Your task to perform on an android device: In the Fitness Online app, I should use the summary to track my progress if I want to keep myself motivated to work out.
Image 0: 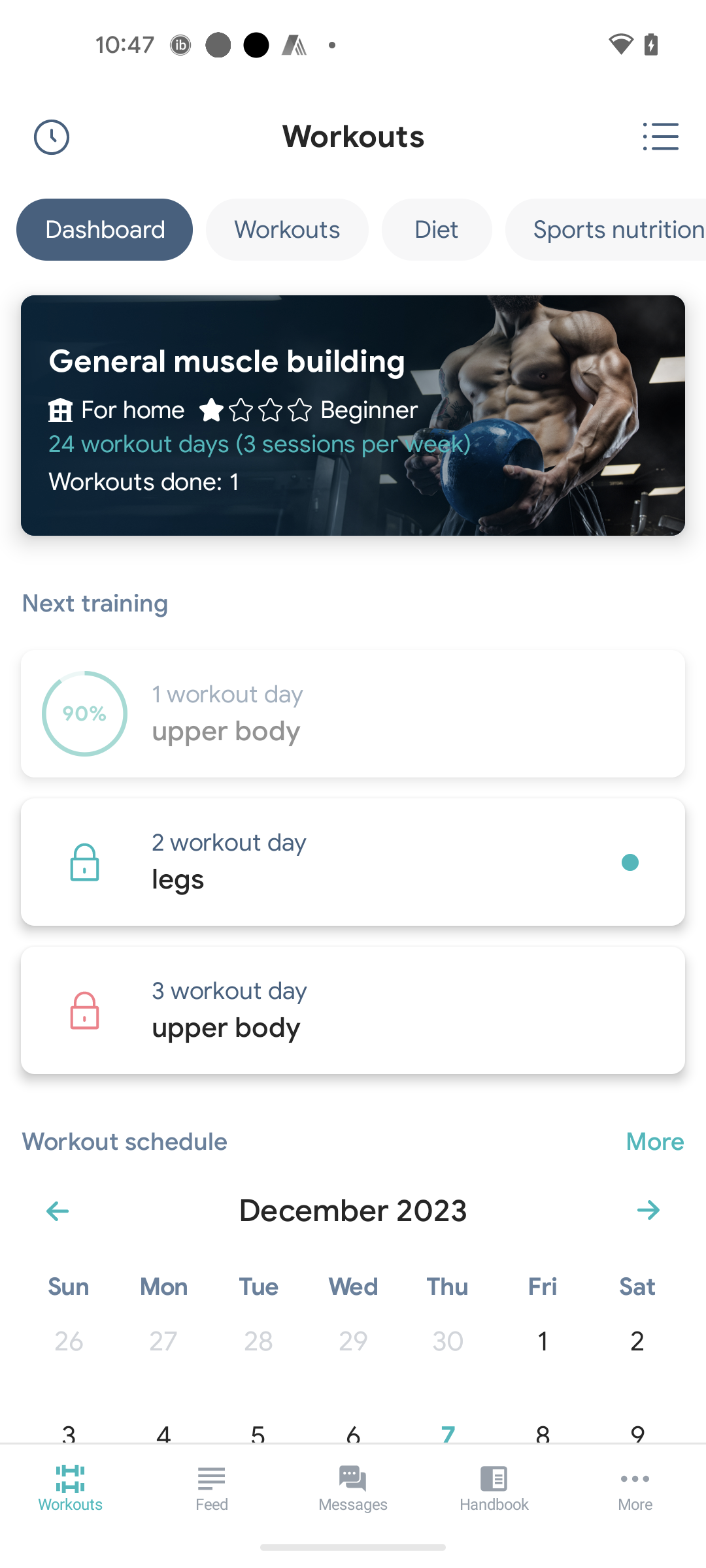
Swipe up
Step 0: scroll down
Image 1: 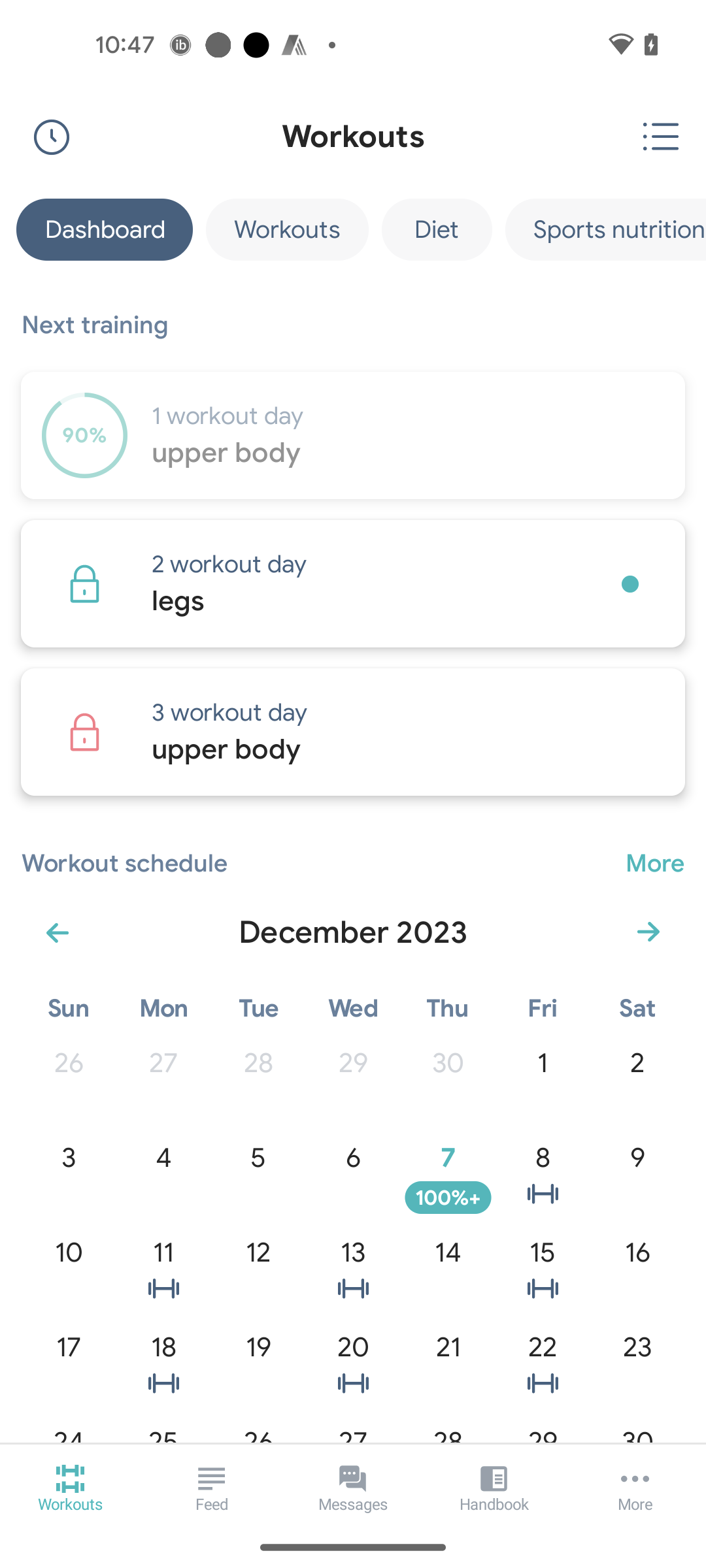
Click on the 7 Dec 2023
Step 1: click (449, 1166)
Image 2: 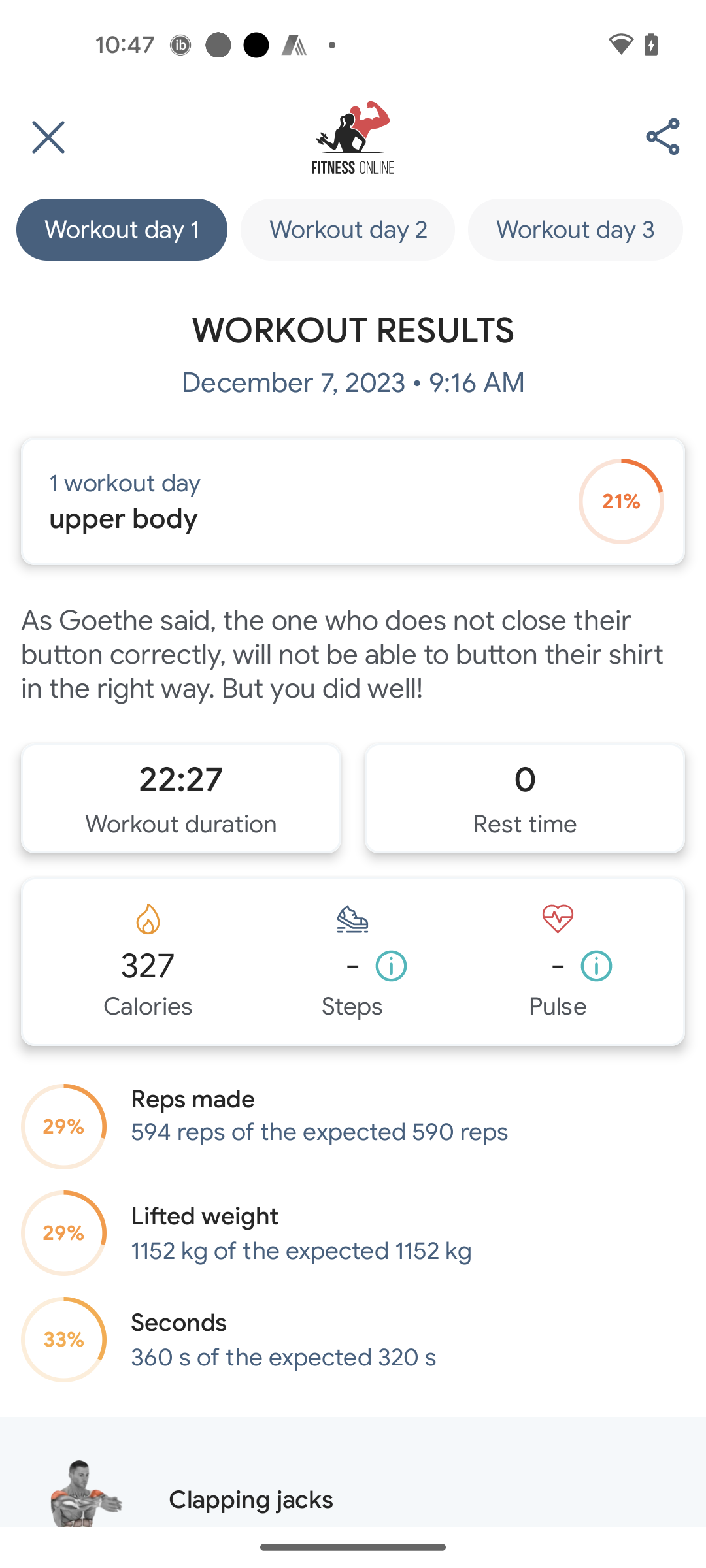
Click on the Workout day 2
Step 2: click (348, 229)
Image 3: 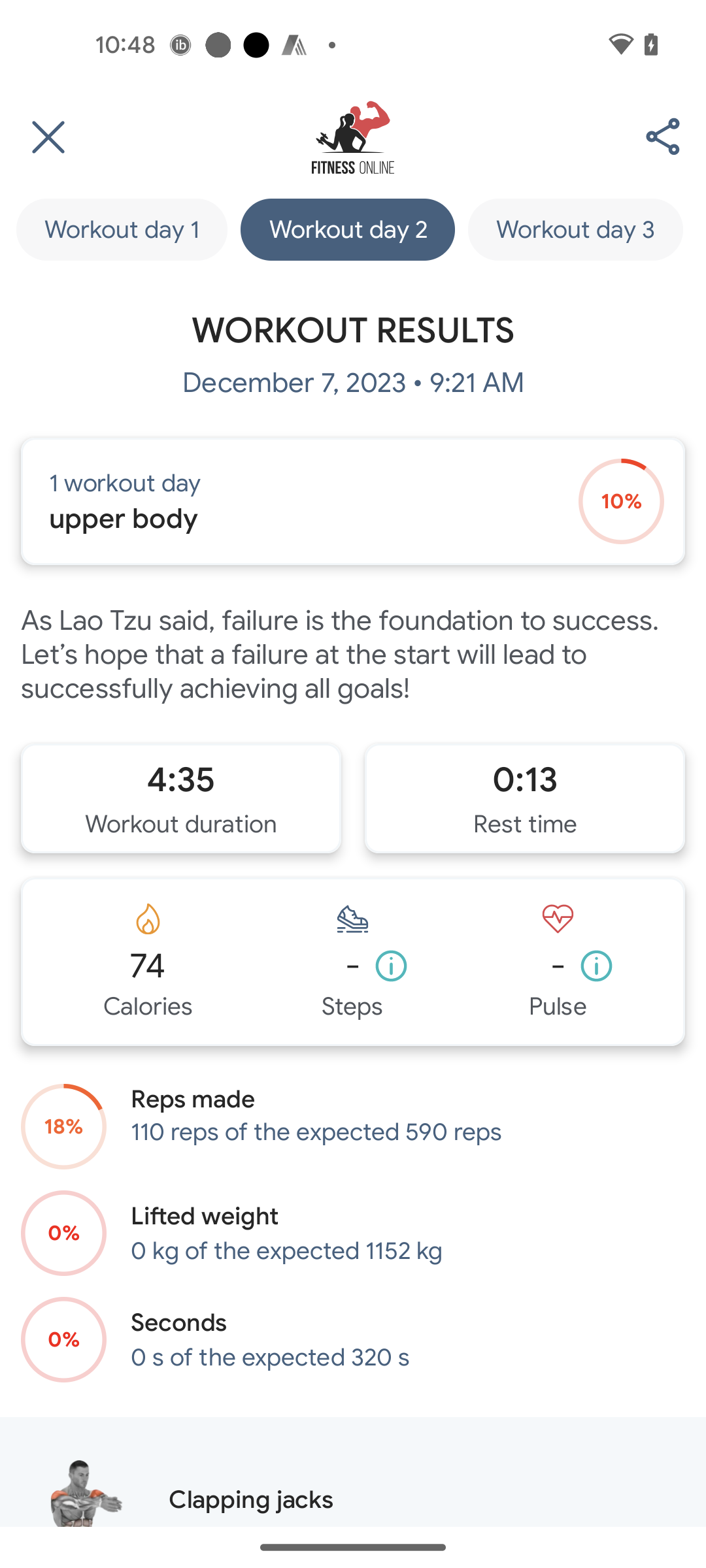
Swipe up
Step 3: scroll down
Image 4: 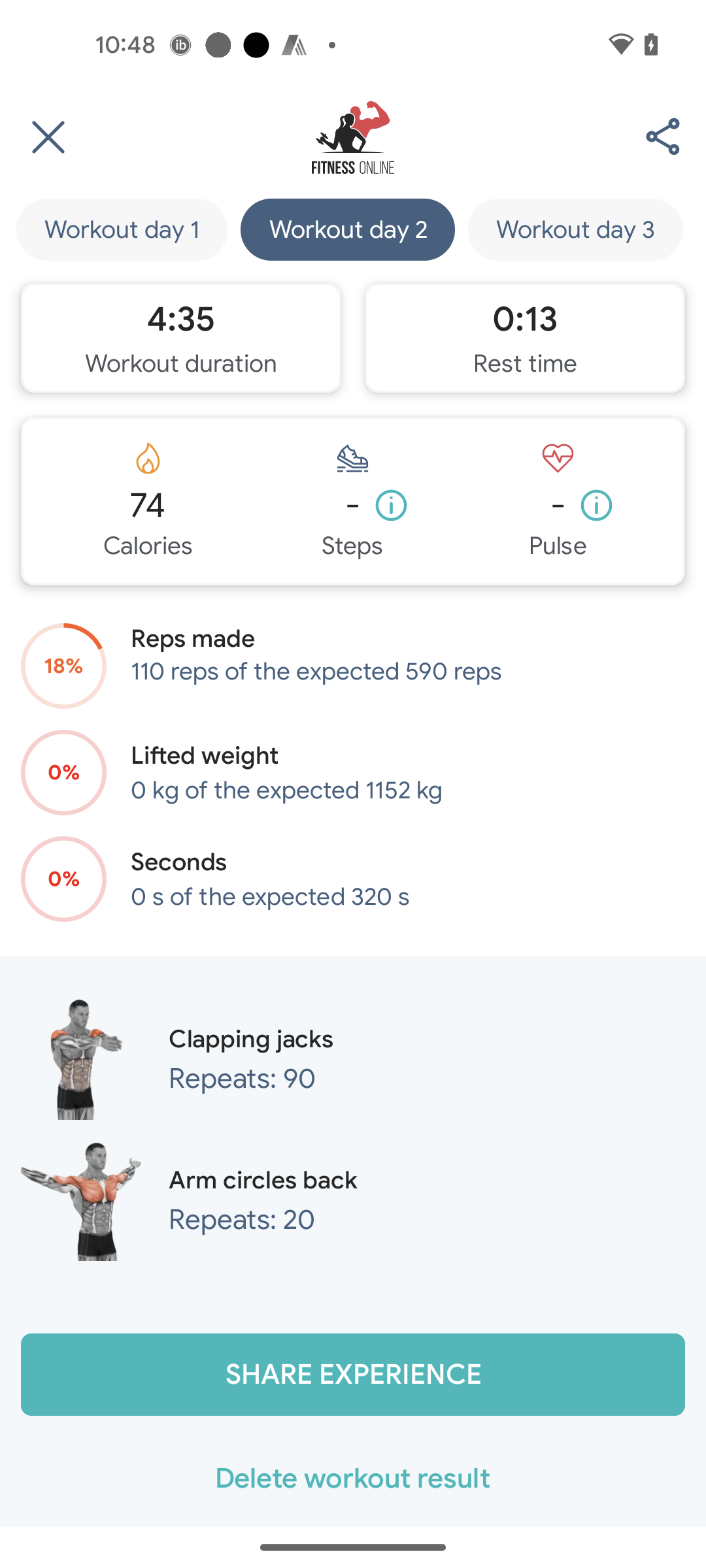
Click on the Workout day 3
Step 4: click (575, 229)